Your task to perform on an android device: Search for hiking shoes the mango app.
Image 0: 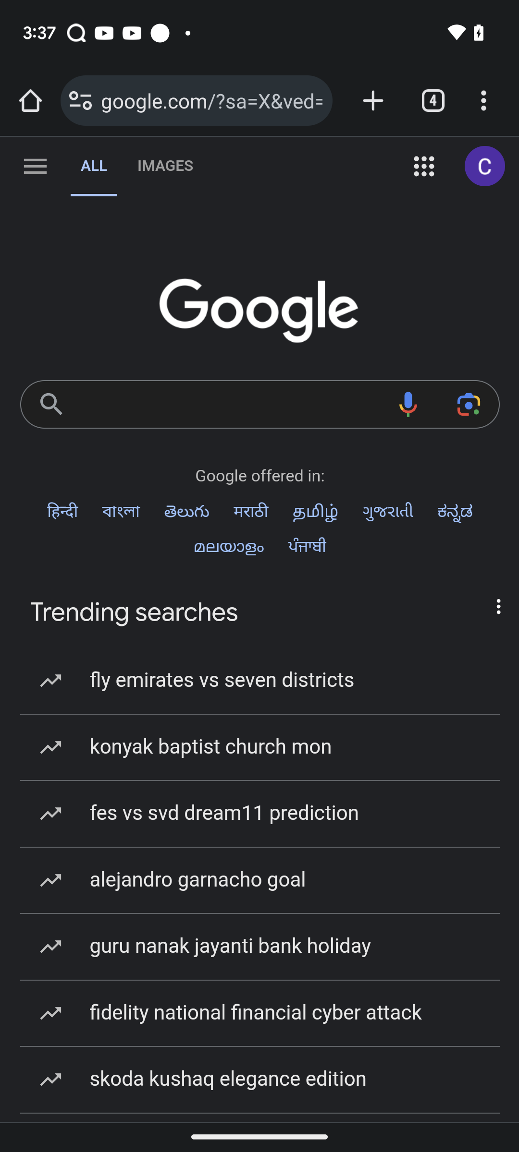
open mango app
Step 0: open app "MANGO"
Image 1: 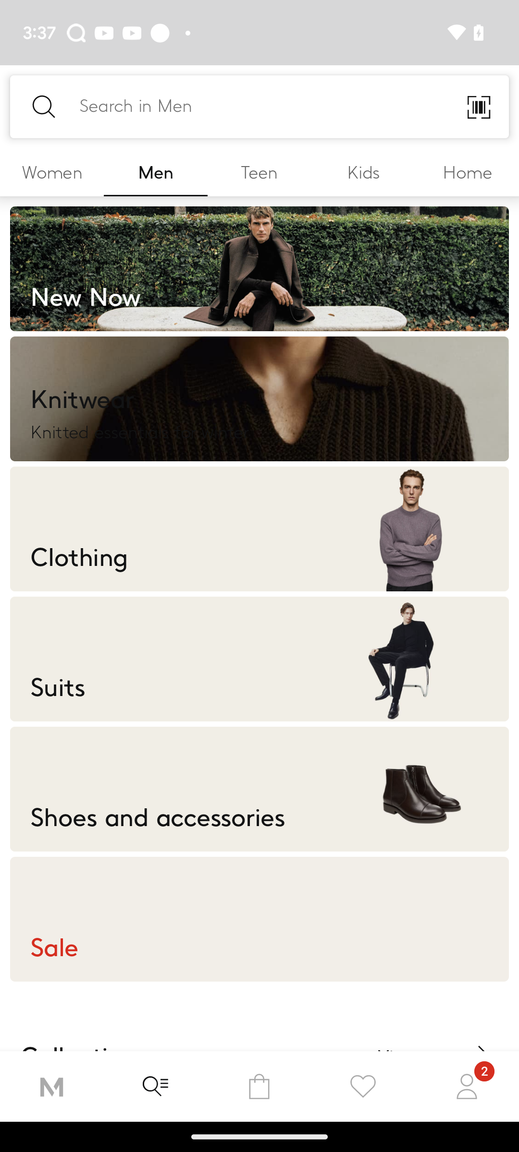
click on the search option at the top of the screen
Step 1: click (253, 105)
Image 2: 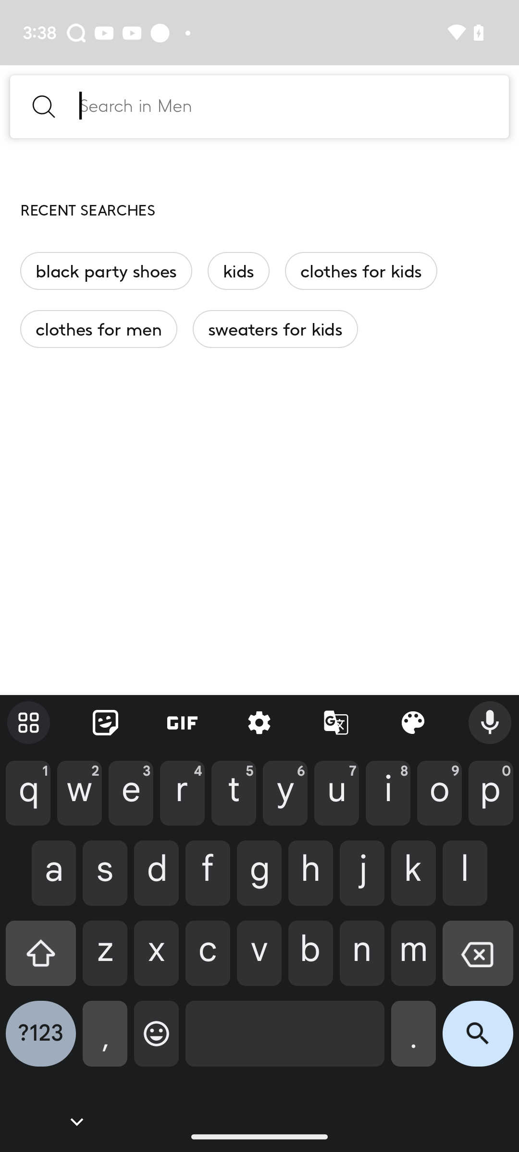
Enter hiking shoes in the search box
Step 2: type "Hiking shoes"
Image 3: 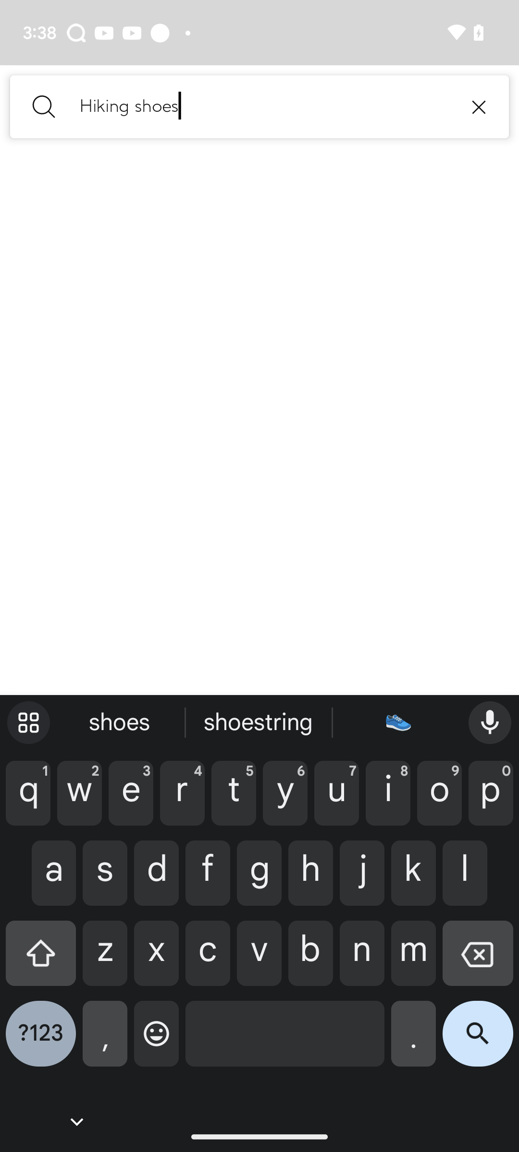
Click on the search icon in the keyboard
Step 3: click (478, 1041)
Image 4: 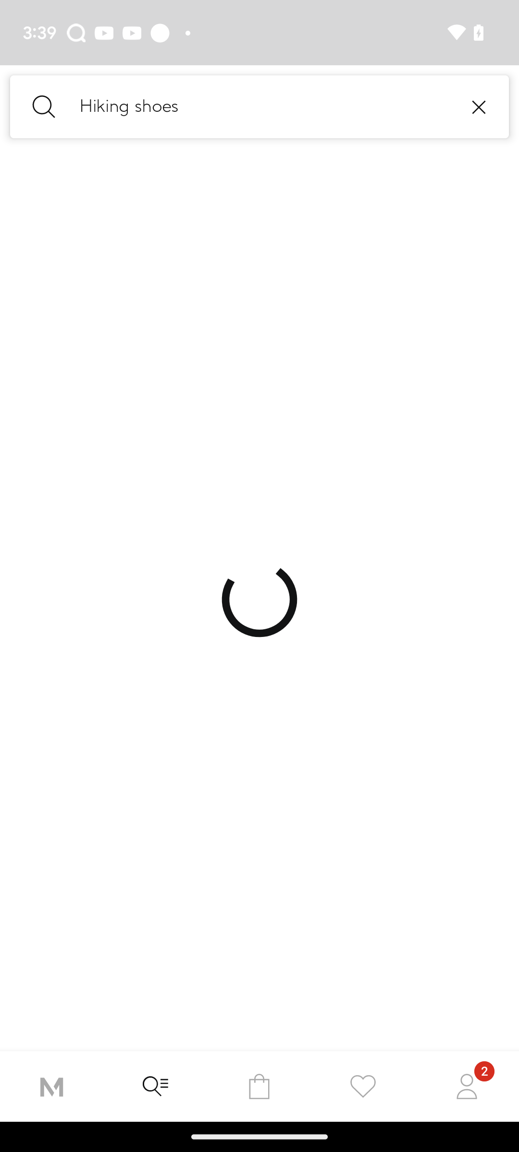
Click on the search icon in the keyboard
Step 4: wait